Your task to perform on an android device: To purchase a gift for my niece for Christmas, Search for the Water repellent Puffer jacket in the H&M app.
Image 0: 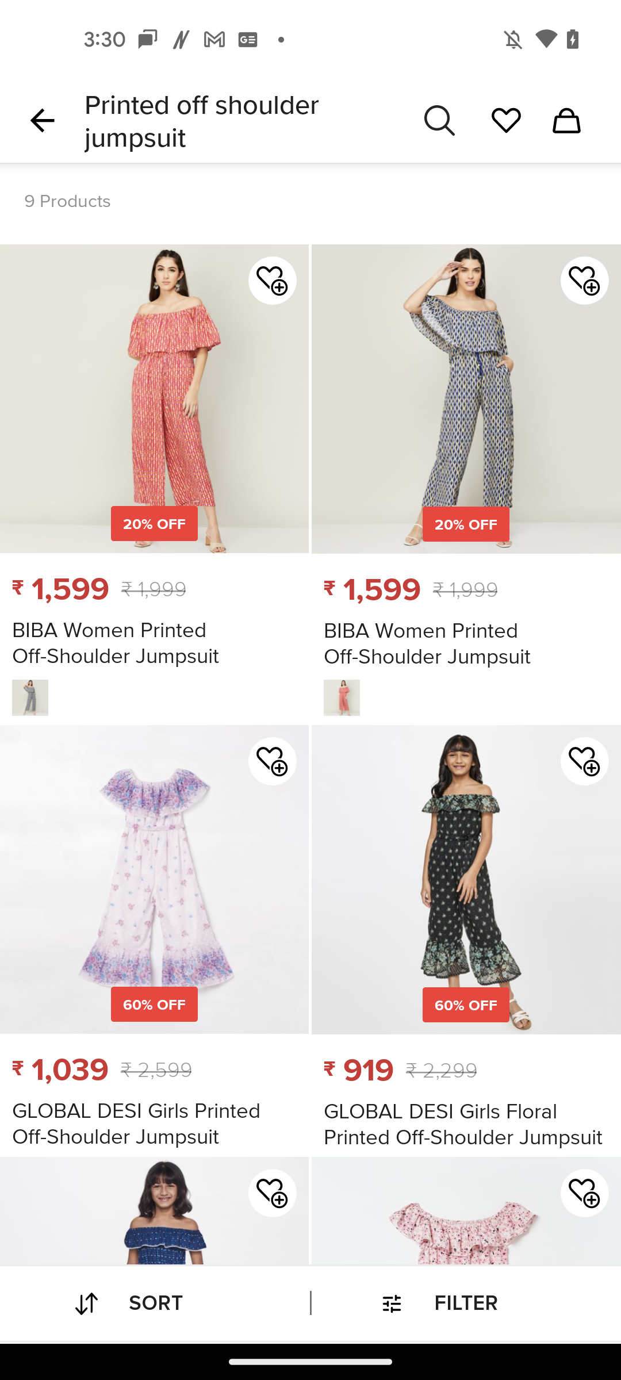
Open the H&M app
Step 0: open app "H&M"
Image 1: 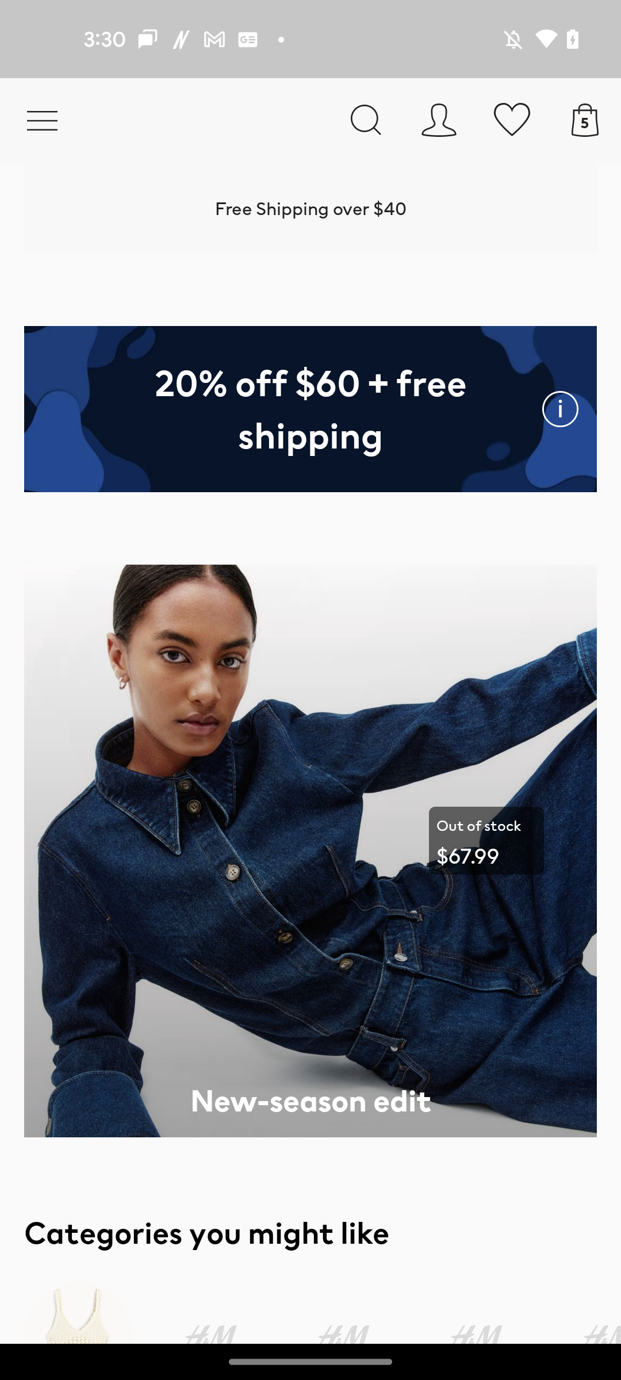
Click on the search icon at the top of the screen
Step 1: click (359, 119)
Image 2: 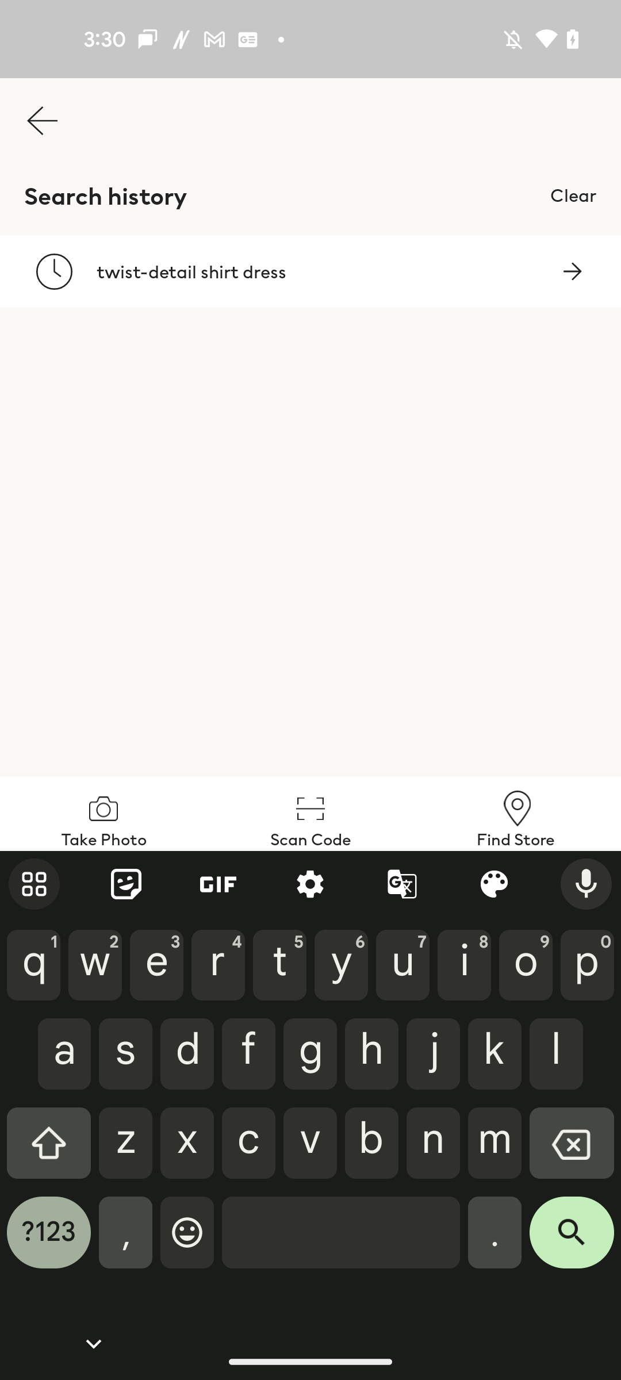
Search for Water repellent Puffer jacket in the search bar
Step 2: type "Water repellent Puffer jacket"
Image 3: 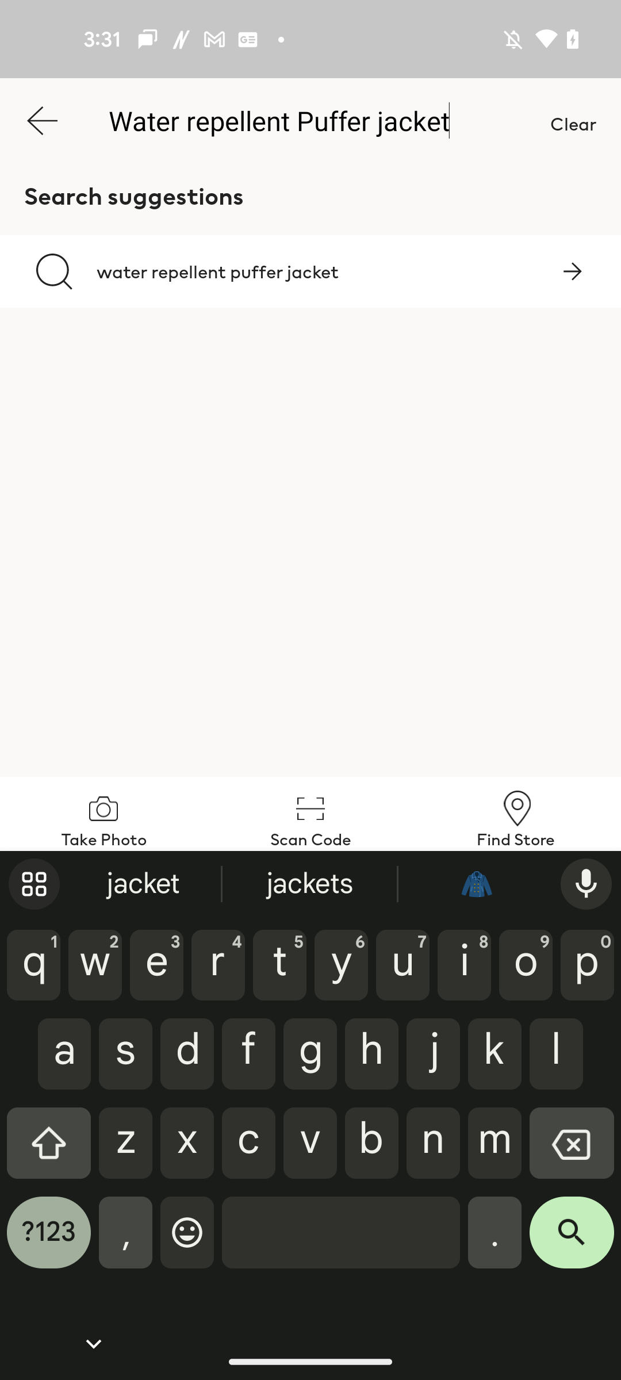
Click on the search icon at the bottom right corner of the keyboard
Step 3: click (572, 1241)